Your task to perform on an android device: View walking activity progress.
Image 0: 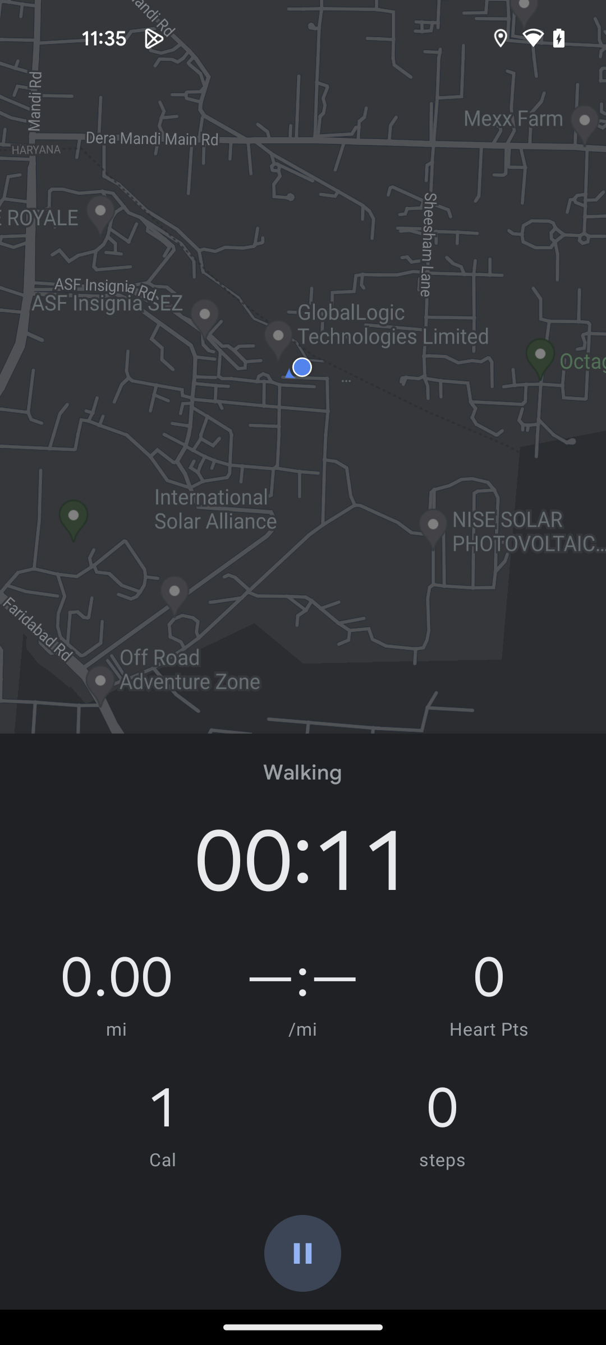
Go back to the previous screen
Step 0: press back button
Image 1: 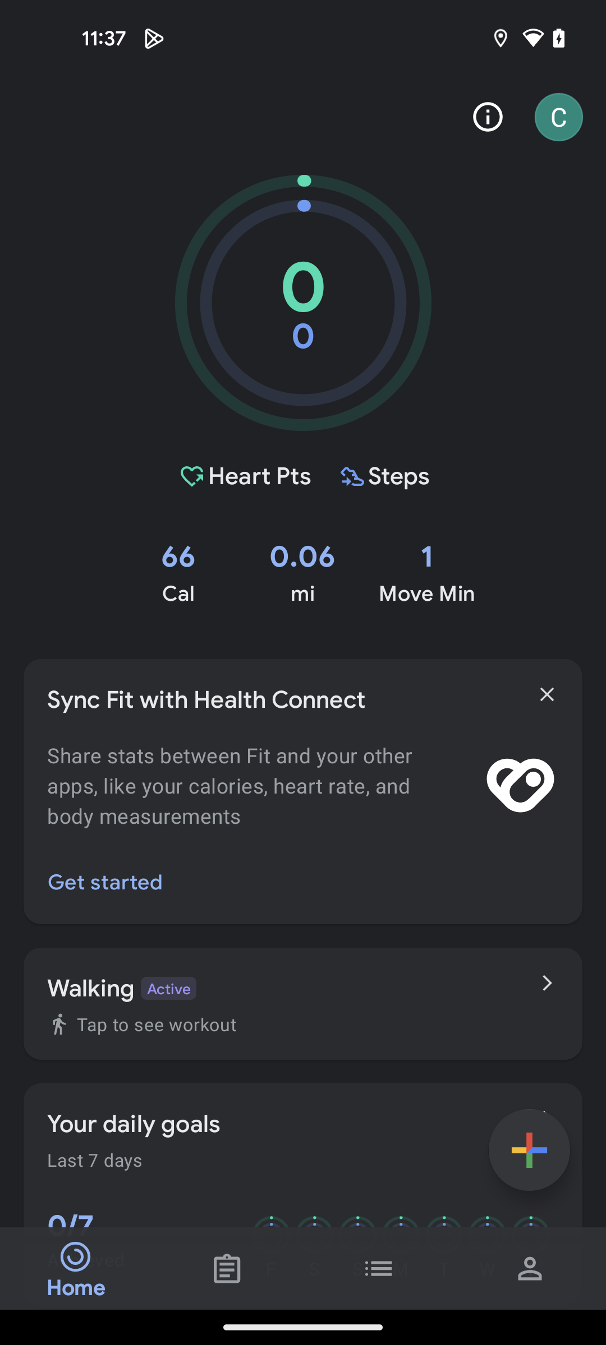
Click on Journal tab
Step 1: click (227, 1268)
Image 2: 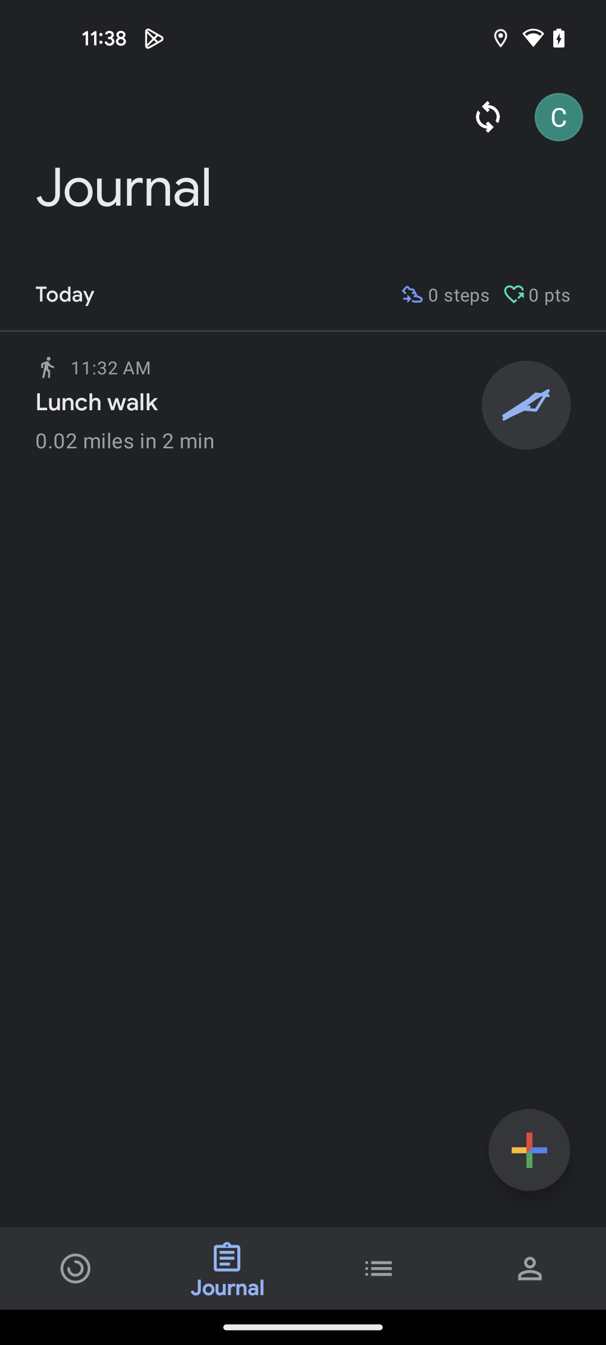
Click on Lunch walk
Step 2: click (259, 402)